Your task to perform on an android device: I'd like to read the reviews so that It can be easy to make a good decision.
Image 0: 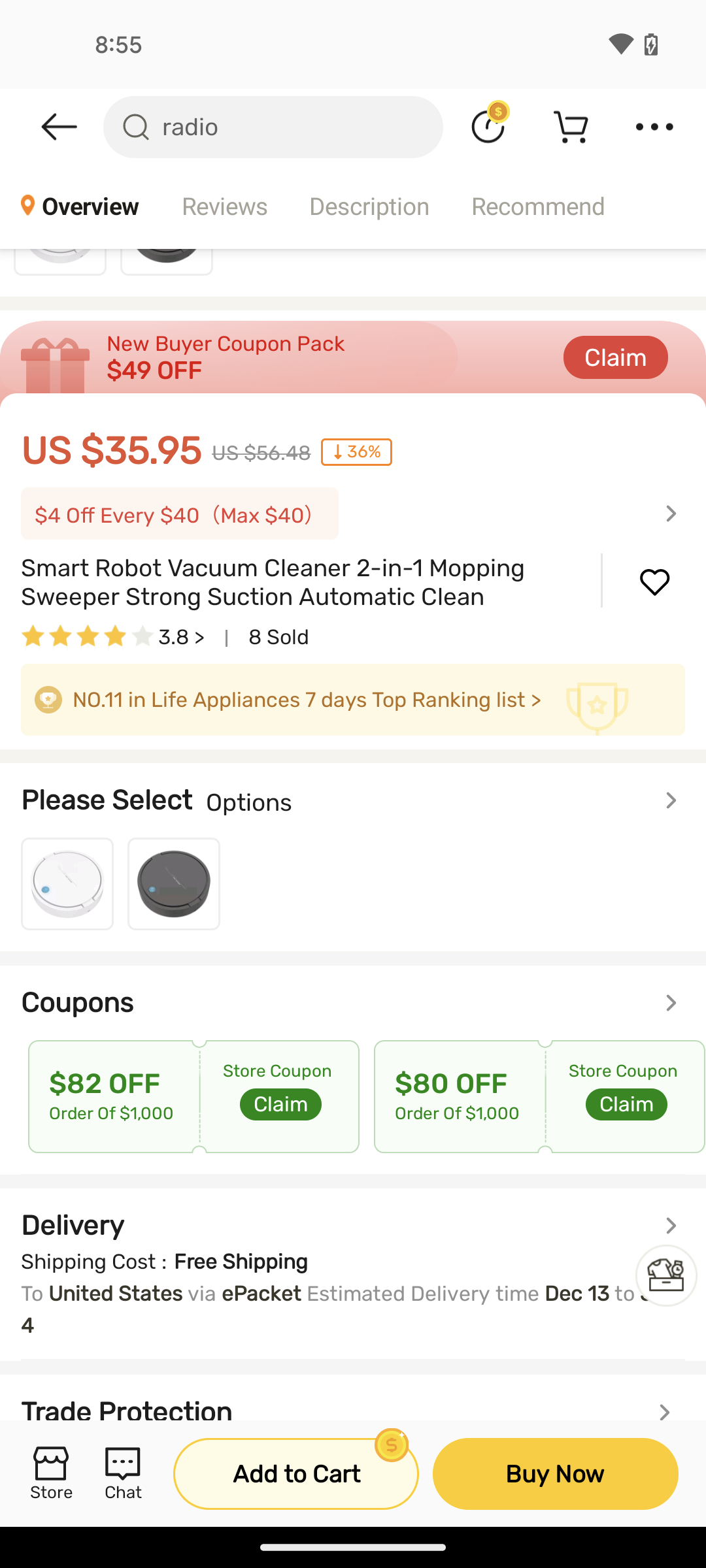
click on the Reviews option at the top of the screen
Step 0: click (224, 205)
Image 1: 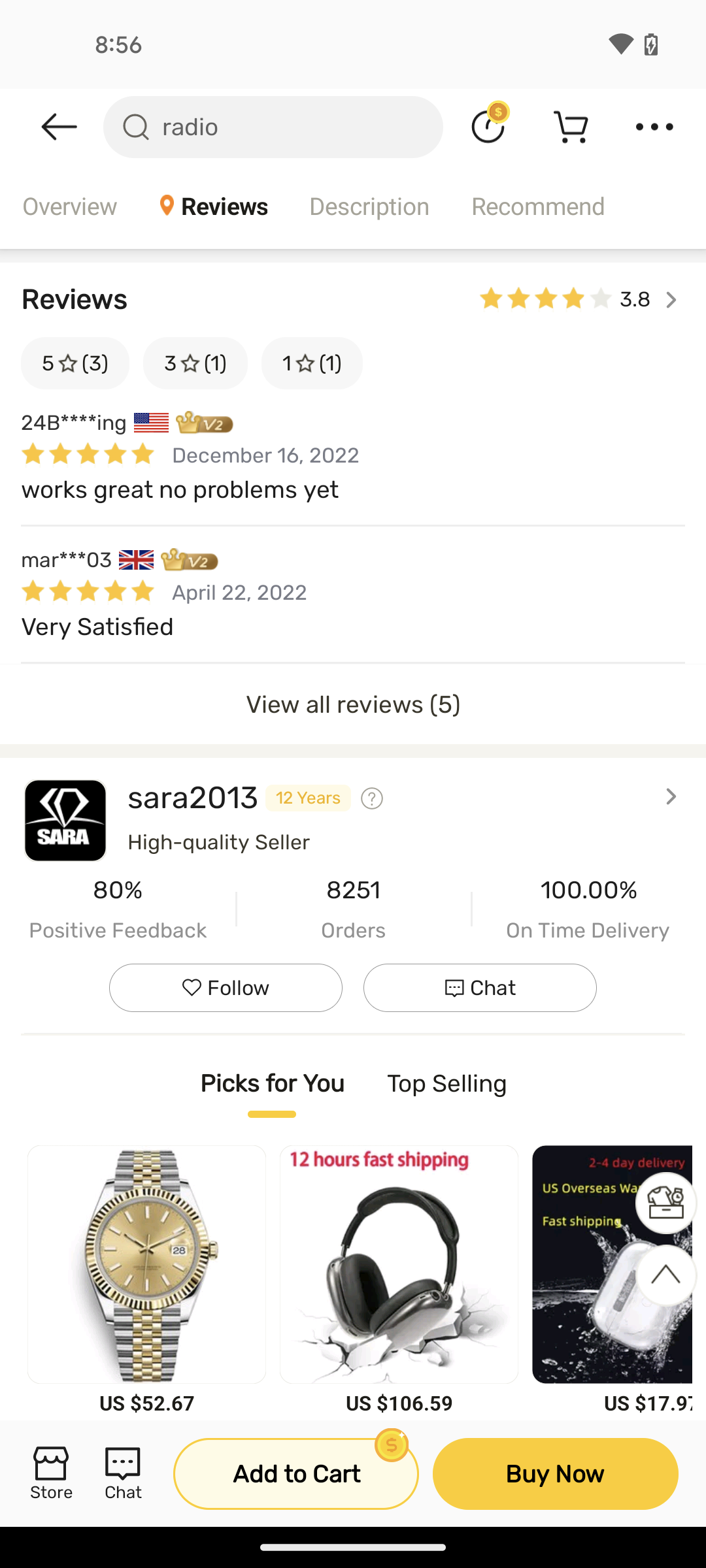
click on View all reviews
Step 1: click (353, 704)